Your task to perform on an android device: I want to open the Trump: The Art of the Deal book so I can look at the preview of the book on the Amazon Kindle app
Image 0: 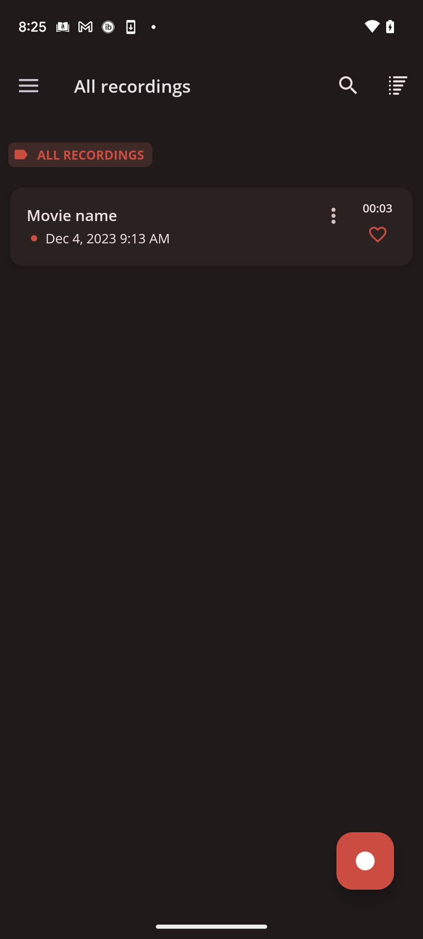
Open the Kindle app
Step 0: open app "Kindle"
Image 1: 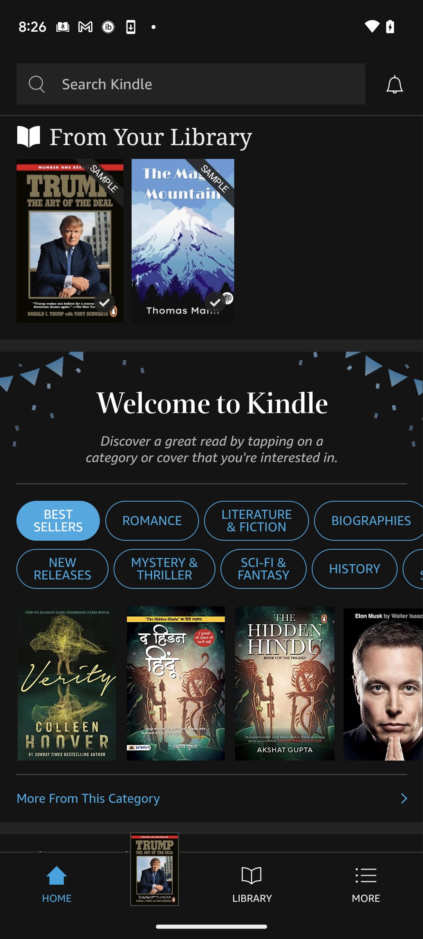
Click on the Trump book to open the book
Step 1: click (70, 241)